Your task to perform on an android device: I want to read reviews of locks.
Image 0: 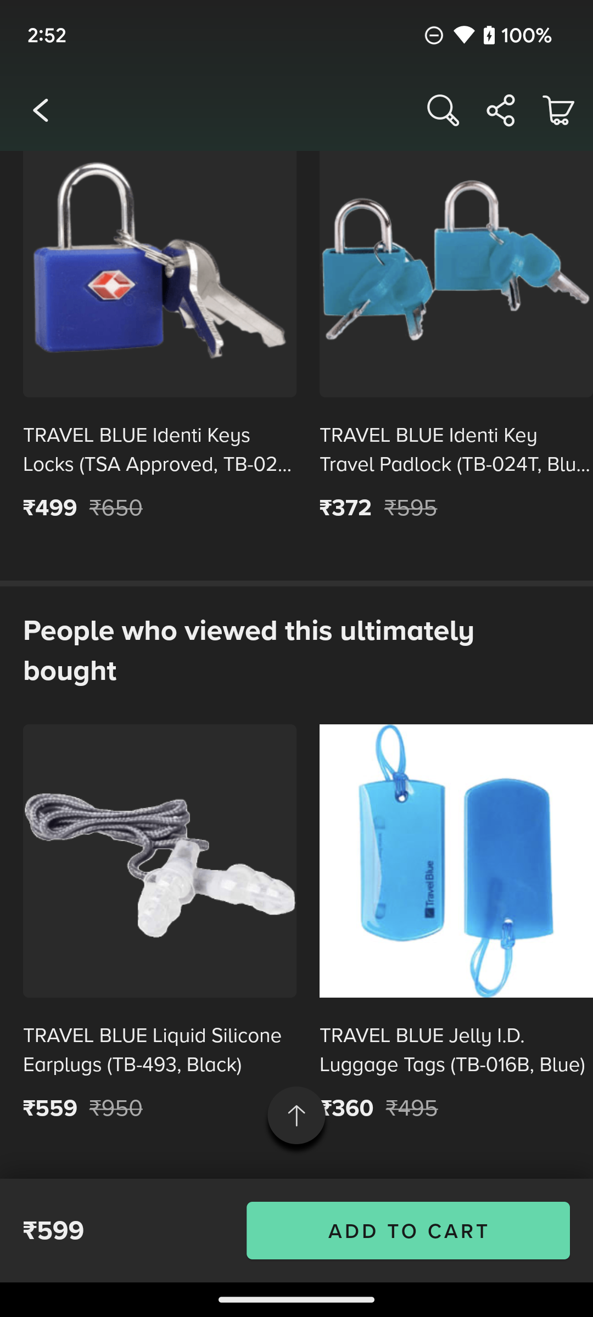
Swipe down on the screen.
Step 0: scroll down
Image 1: 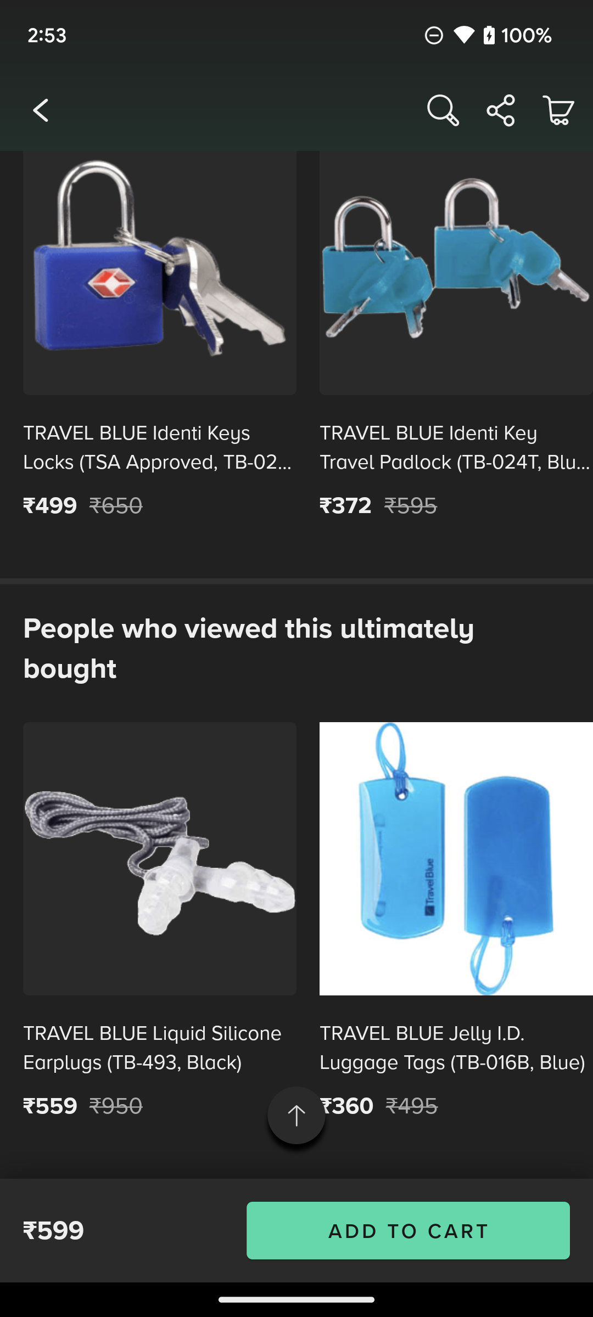
Swipe down on the screen.
Step 1: scroll up
Image 2: 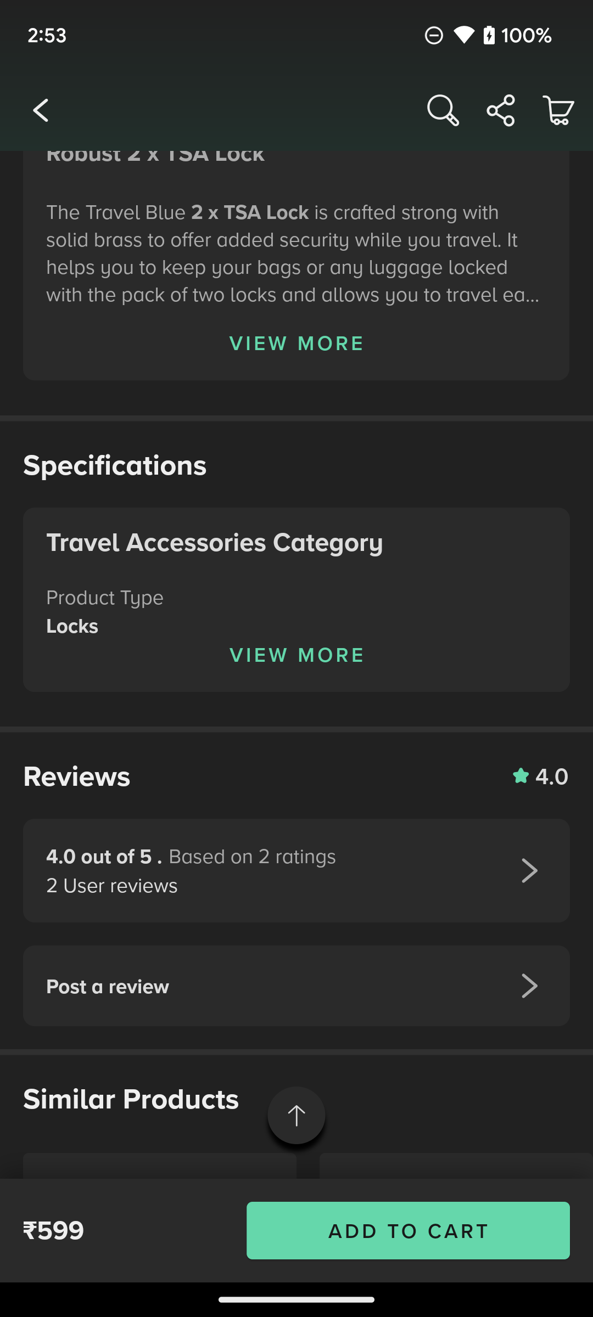
Click on the Reviews option on the screen.
Step 2: click (296, 882)